Your task to perform on an android device:  Remove the google account flexbear4@gmail.com & turn off the sync app data under Account setting
Image 0: 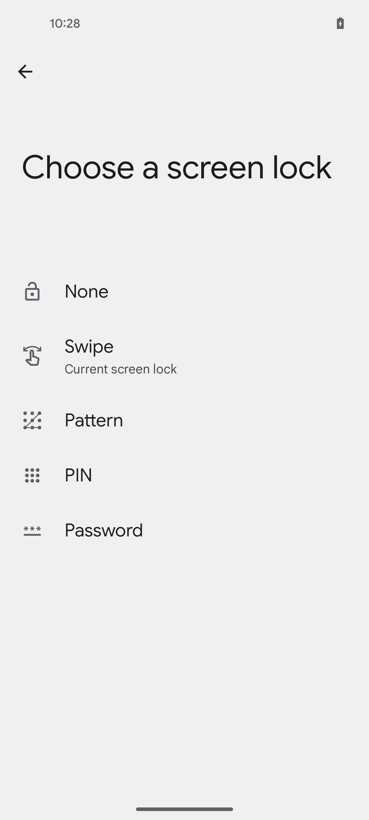
go back
Step 0: press back button
Image 1: 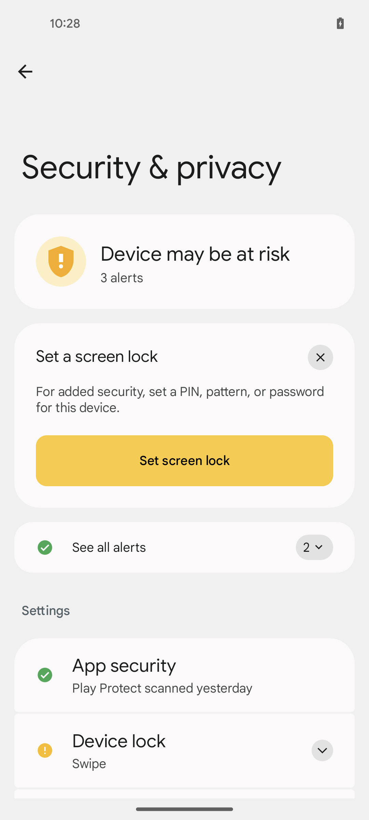
go back to settings homepage
Step 1: press back button
Image 3: 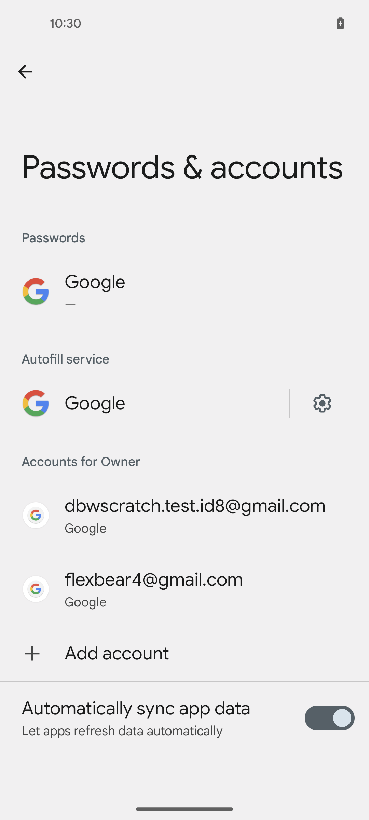
click on google ID flexbear4@gmail.com
Step 3: click (154, 579)
Image 4: 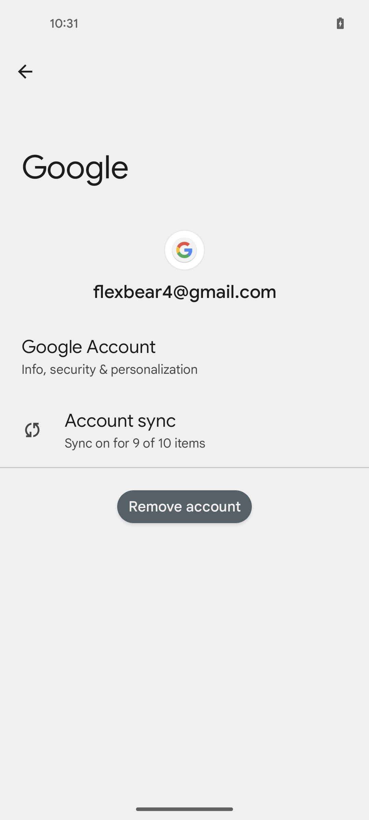
click on remove account button
Step 4: click (184, 506)
Image 5: 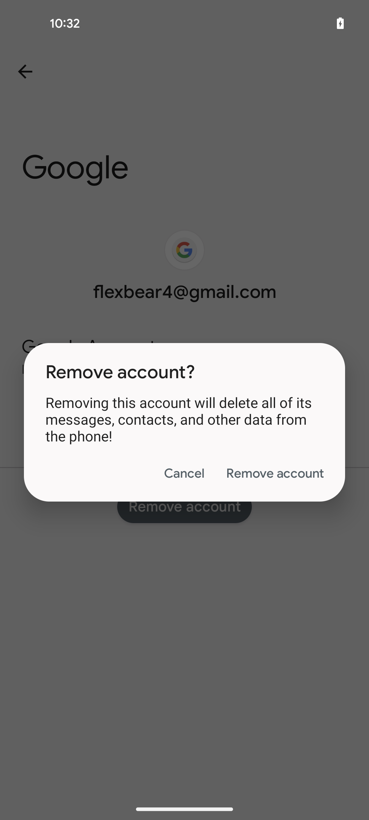
click on remove account to confirm
Step 5: click (274, 473)
Image 6: 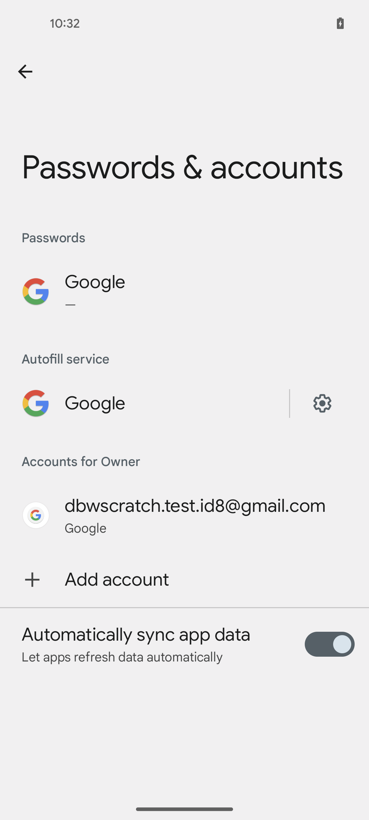
click on Automatically sync app data toggle button to turn off the sync data
Step 6: click (330, 644)
Image 7: 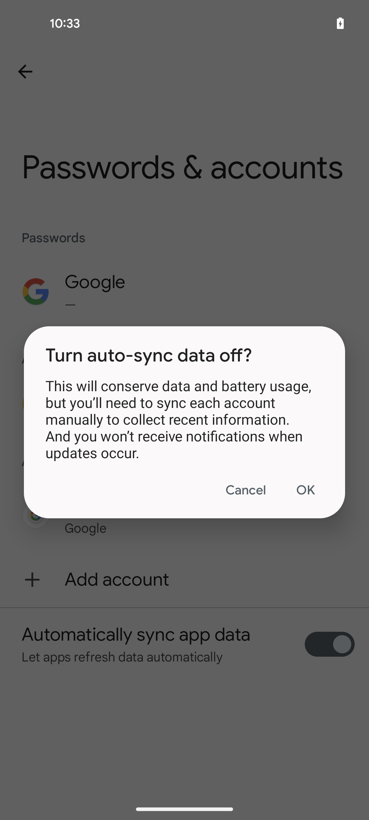
click on OK to confirm sync data off
Step 7: click (305, 490)